Your task to perform on an android device: Open Mega Hardware app, Go to the Cordless Drill products in the Power Tools Category and open the Mega Cordless Drill 12, JOD20 product then add it to your wishlist and View your wishlist
Image 0: 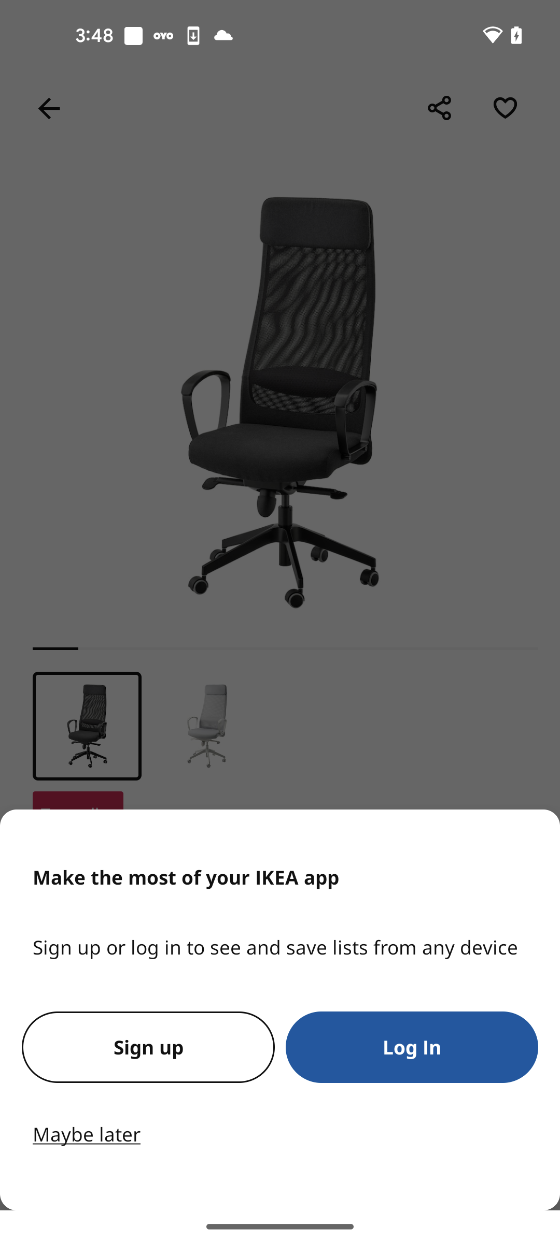
Open Mega Hardware App
Step 0: open app "Mega Hardware"
Image 1: 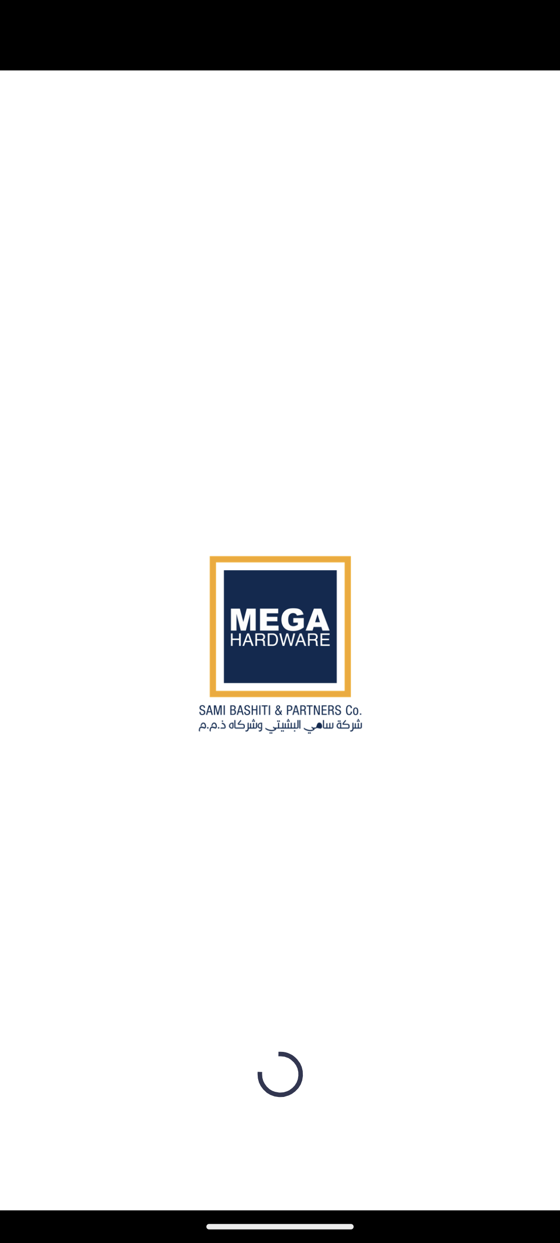
Open Mega Hardware App
Step 1: wait
Image 2: 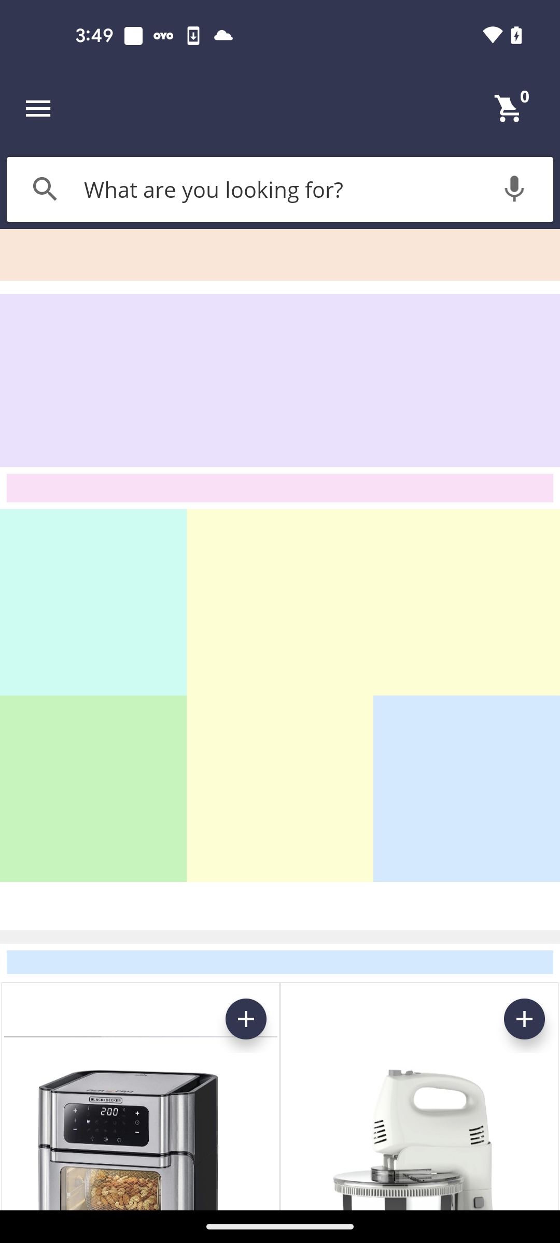
Click on the Menu icon at the top left corner of the screen
Step 2: click (38, 108)
Image 3: 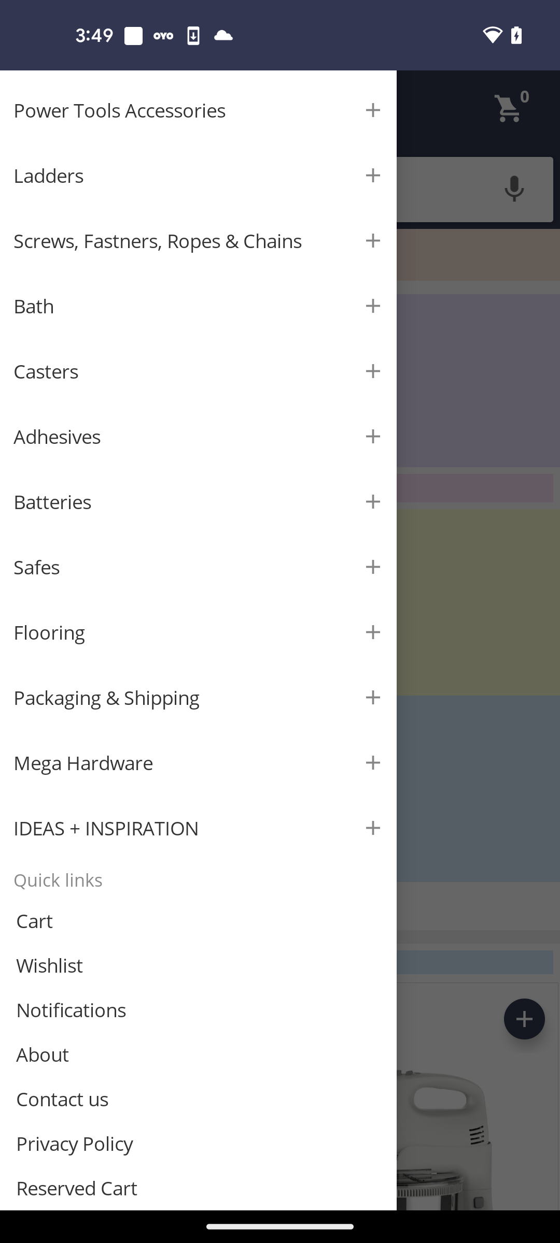
Scroll up to view Power tools category
Step 3: scroll up
Image 4: 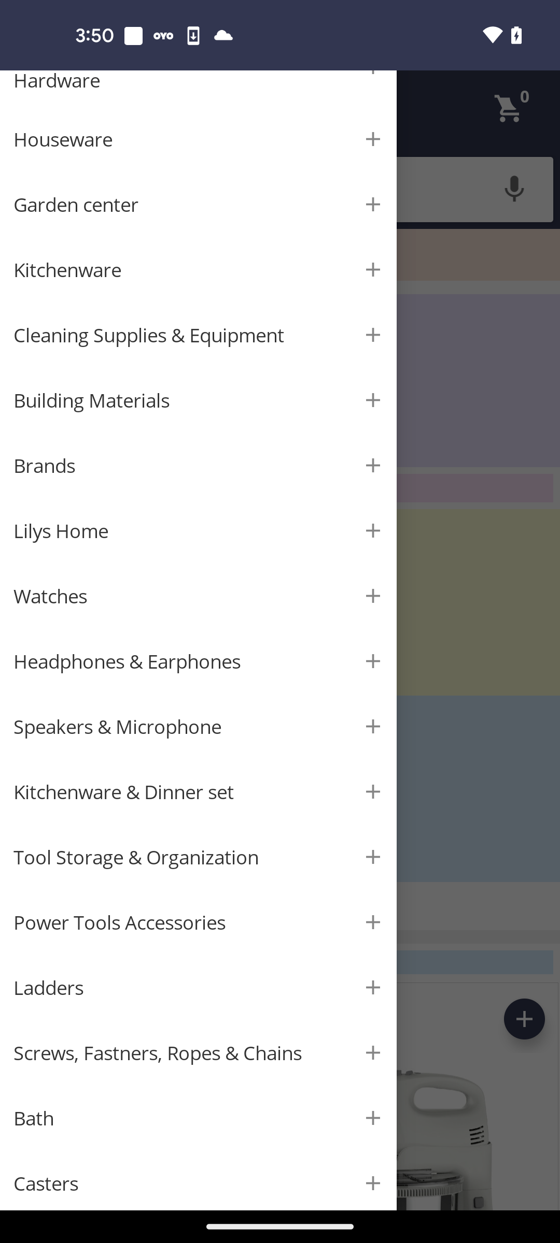
Scroll up to view Power tools category
Step 4: scroll up
Image 5: 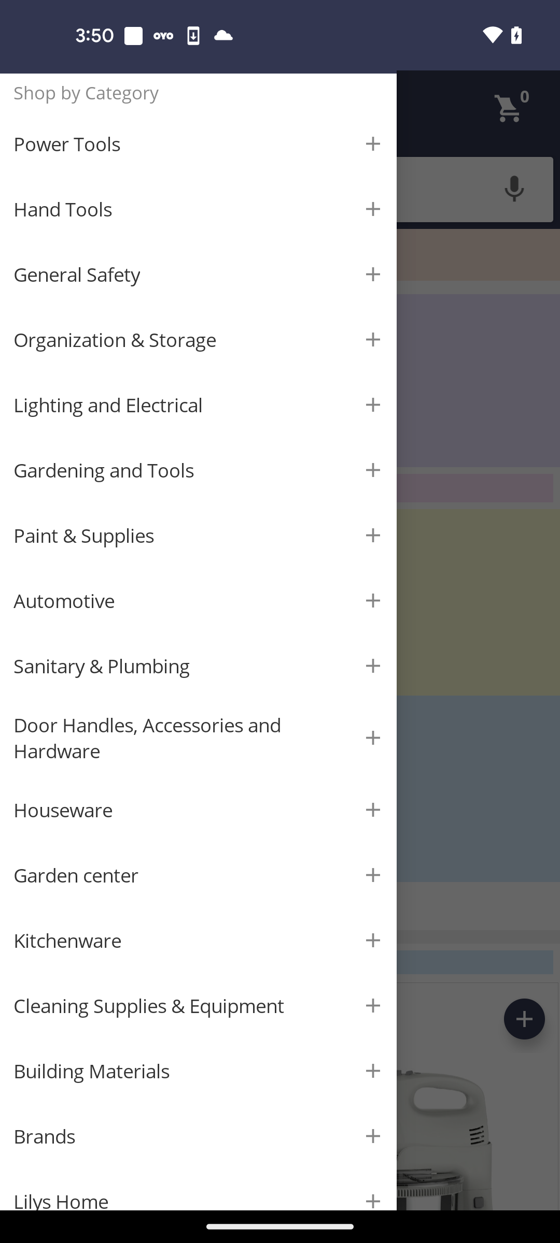
Click on the Power Tools category
Step 5: click (66, 144)
Image 6: 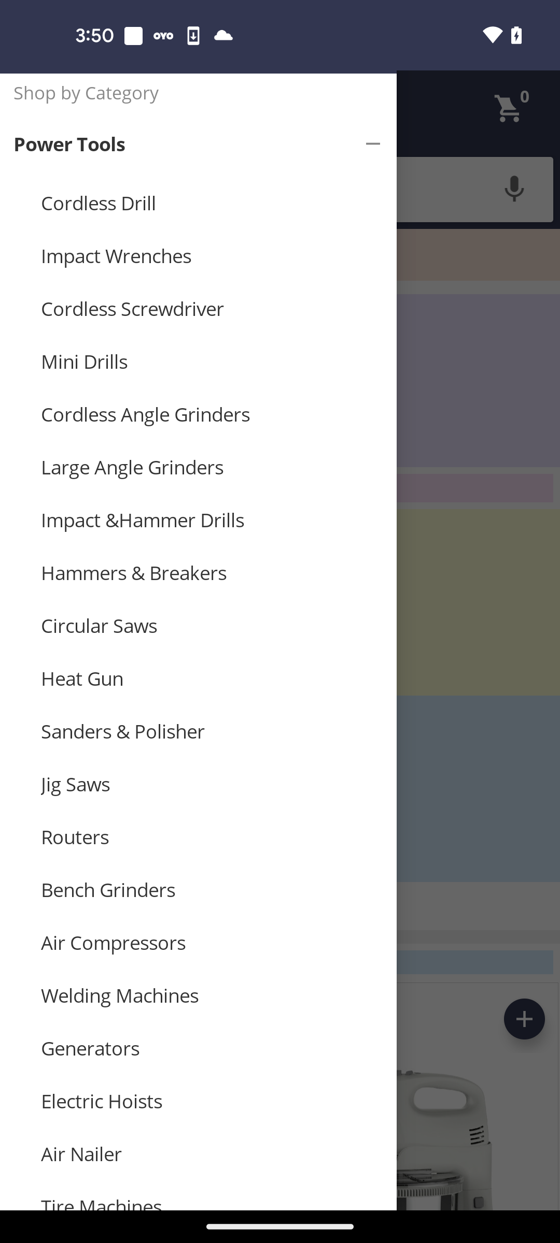
Open the Cordless Drill products
Step 6: click (202, 203)
Image 7: 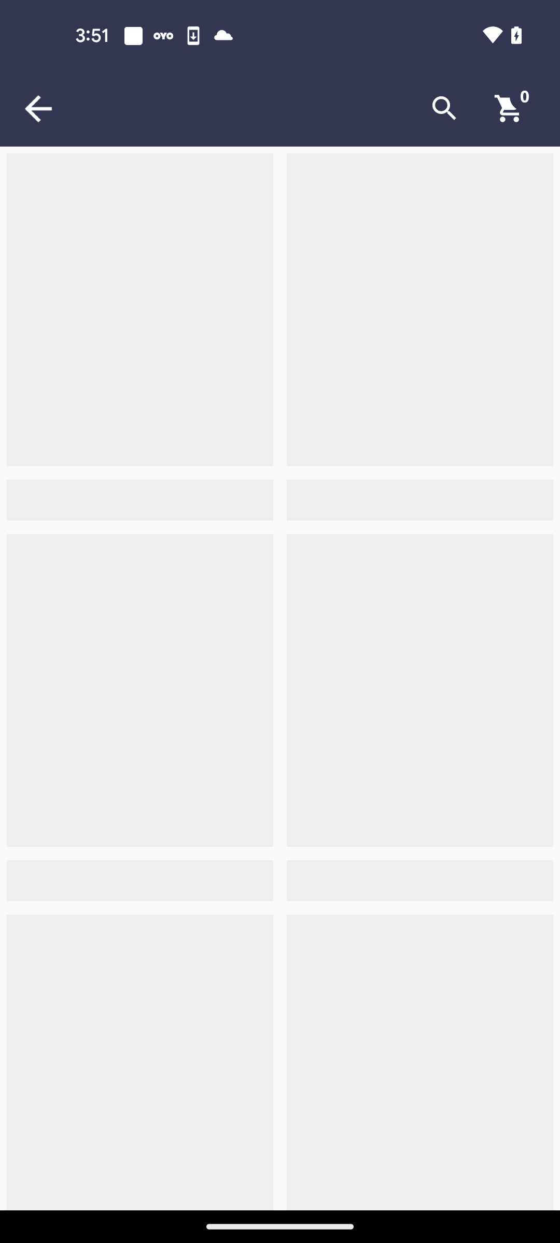
Open the Cordless Drill products
Step 7: wait
Image 8: 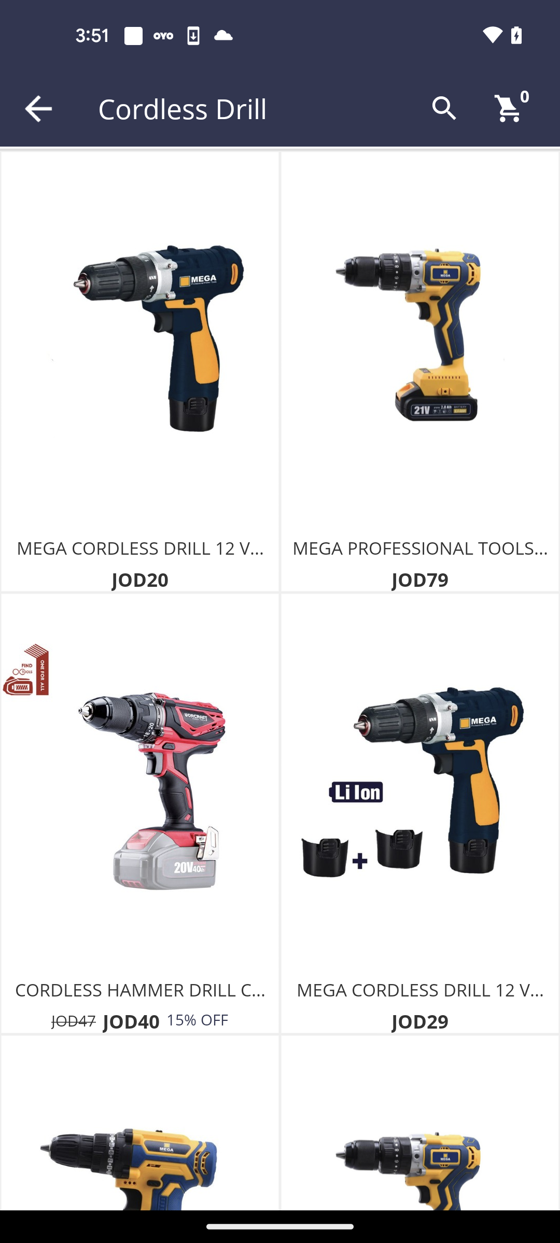
Open the Mega Cordless Drill 12, JOD20 product
Step 8: click (139, 548)
Image 9: 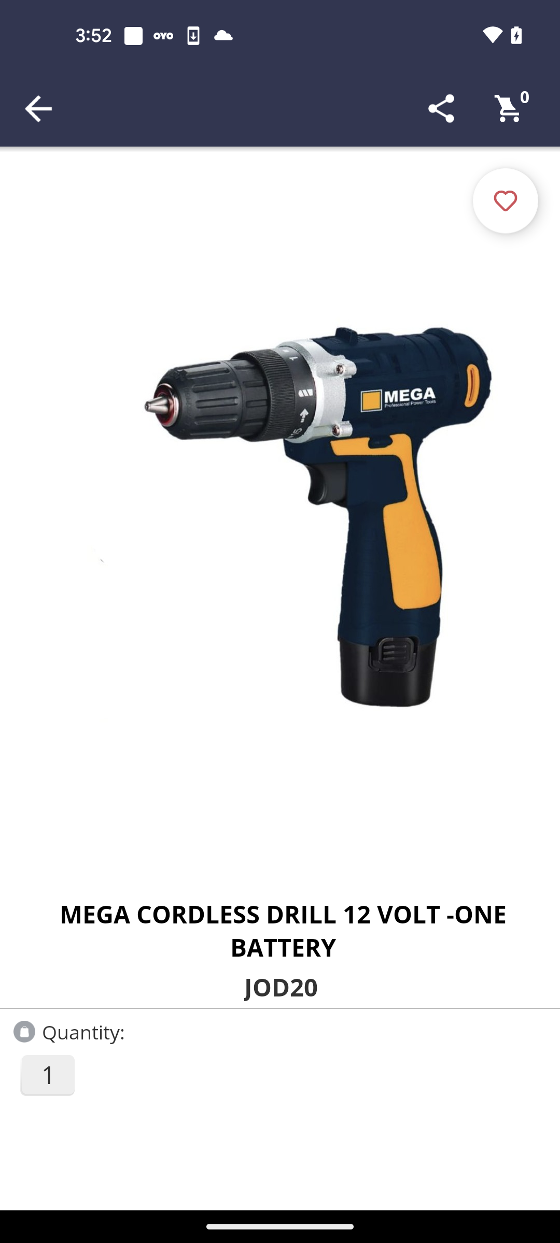
Click on the heart icon
Step 9: click (500, 194)
Image 10: 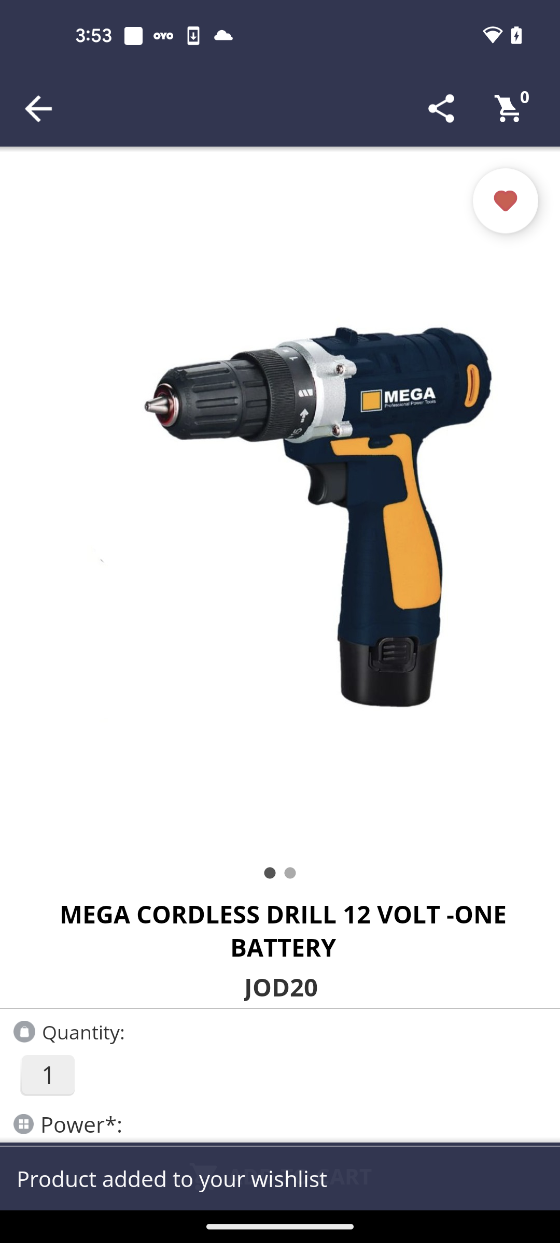
Go back to the previous page
Step 10: press back button
Image 11: 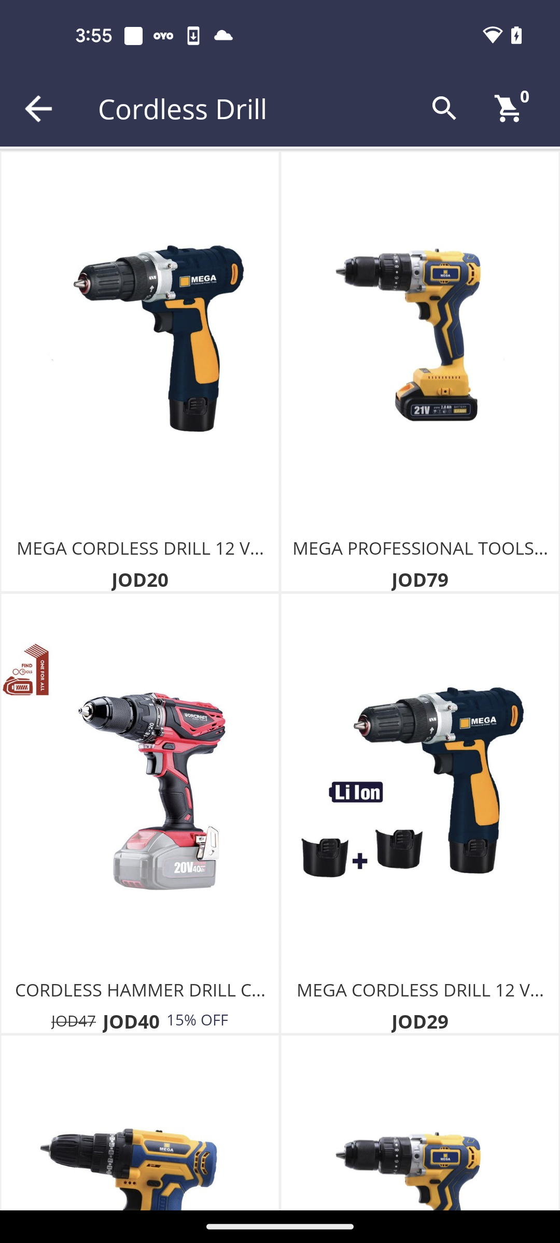
Go back to the previous page
Step 11: press back button
Image 12: 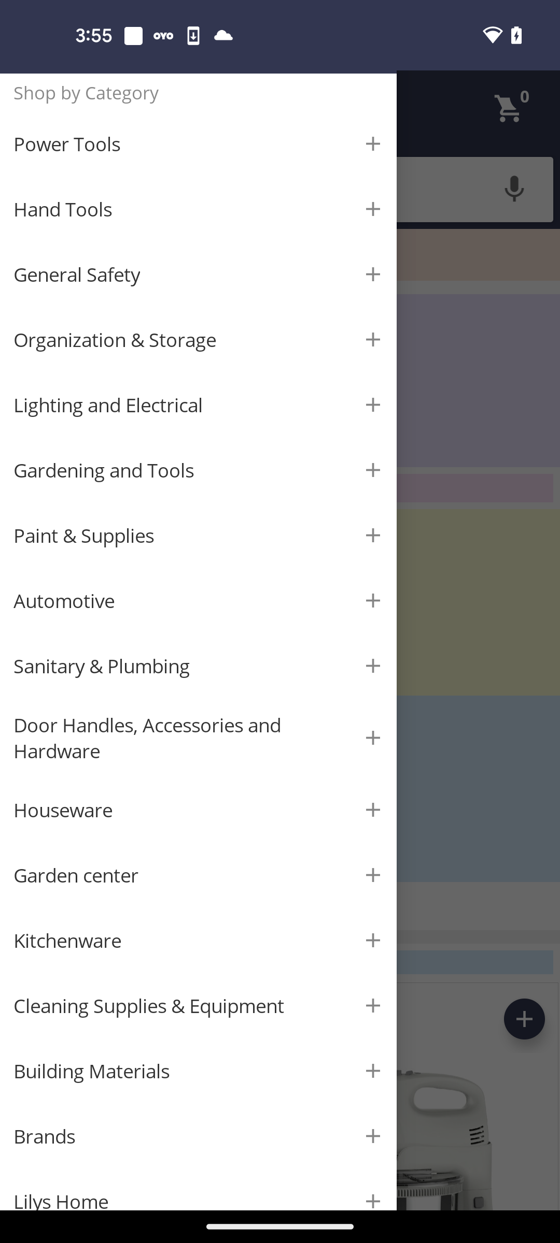
Scroll down to view wishlist
Step 12: scroll down
Image 13: 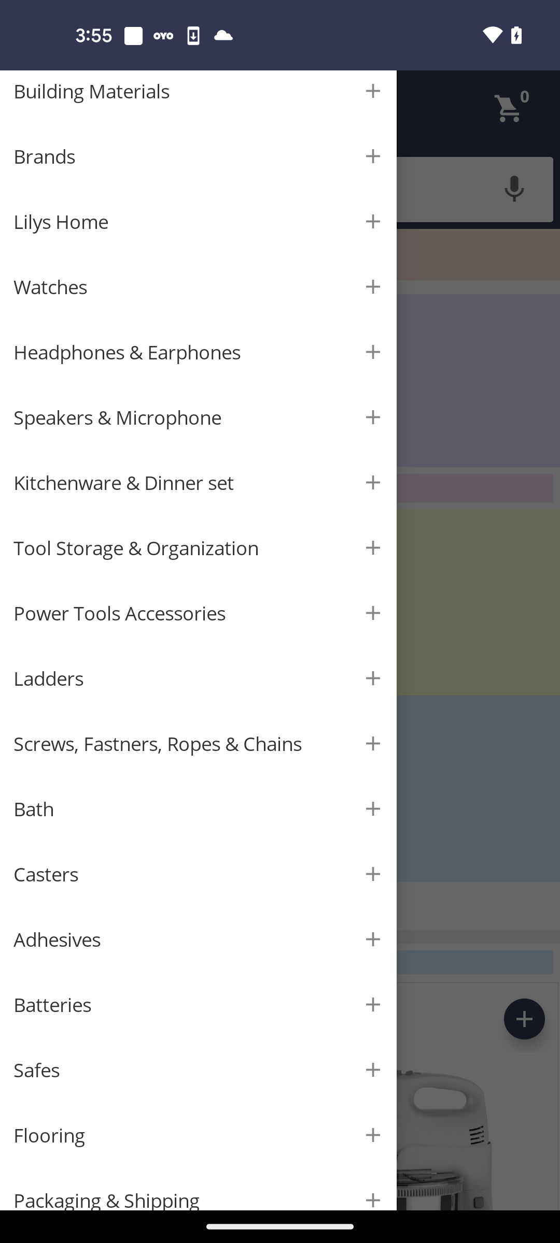
Scroll down to view wishlist
Step 13: scroll down
Image 14: 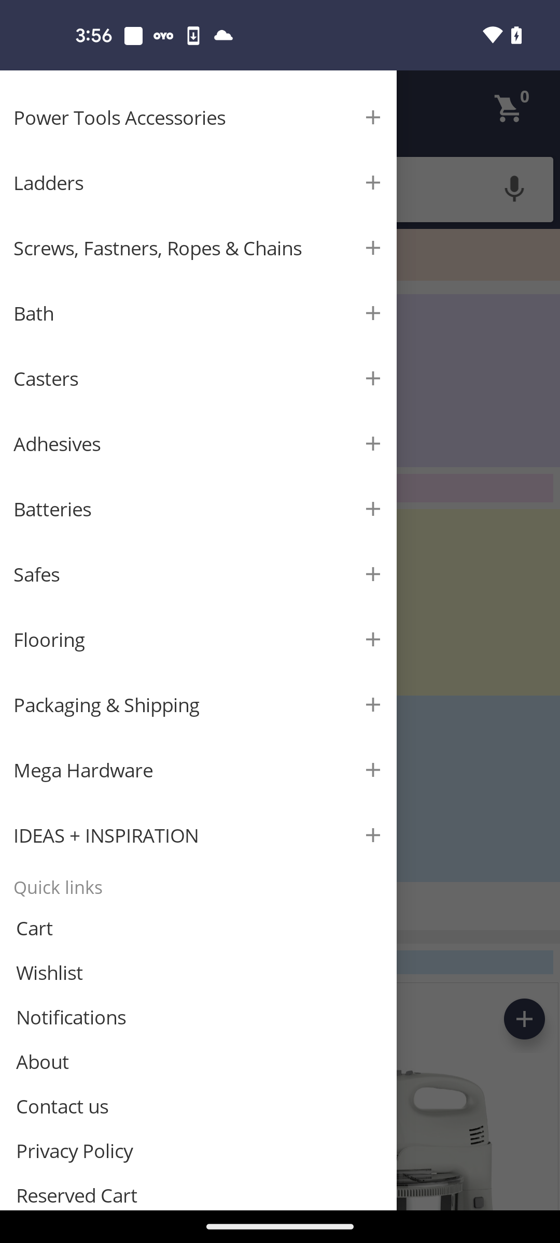
Click on the Wishlist option
Step 14: click (201, 972)
Image 15: 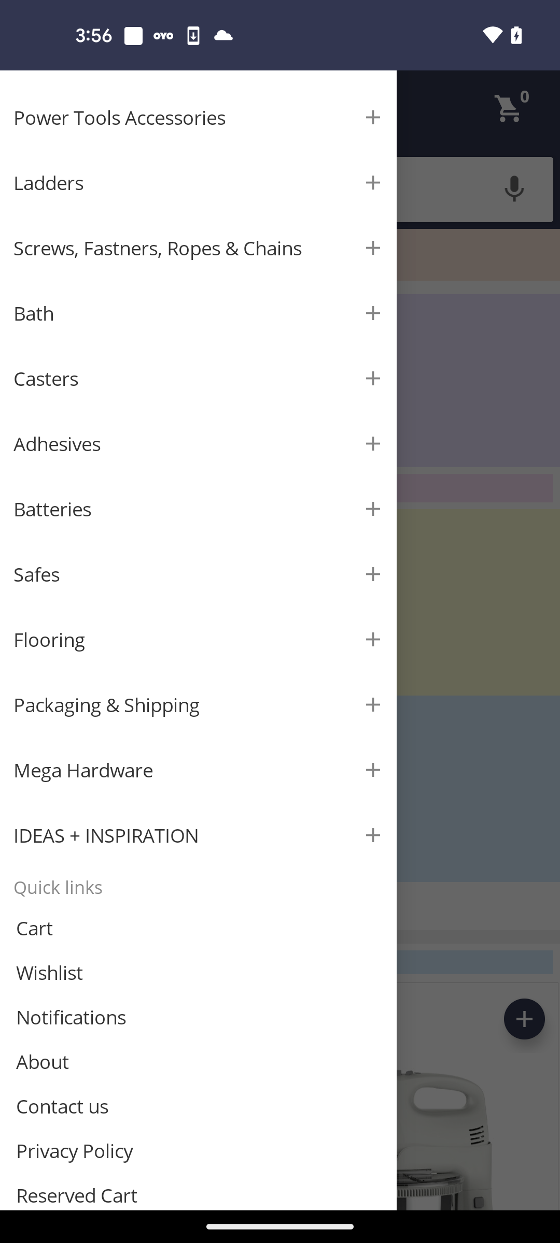
Click on the Wishlist option
Step 15: wait